Your task to perform on an android device: I want to view my cart so that I can buy it later.
Image 0: 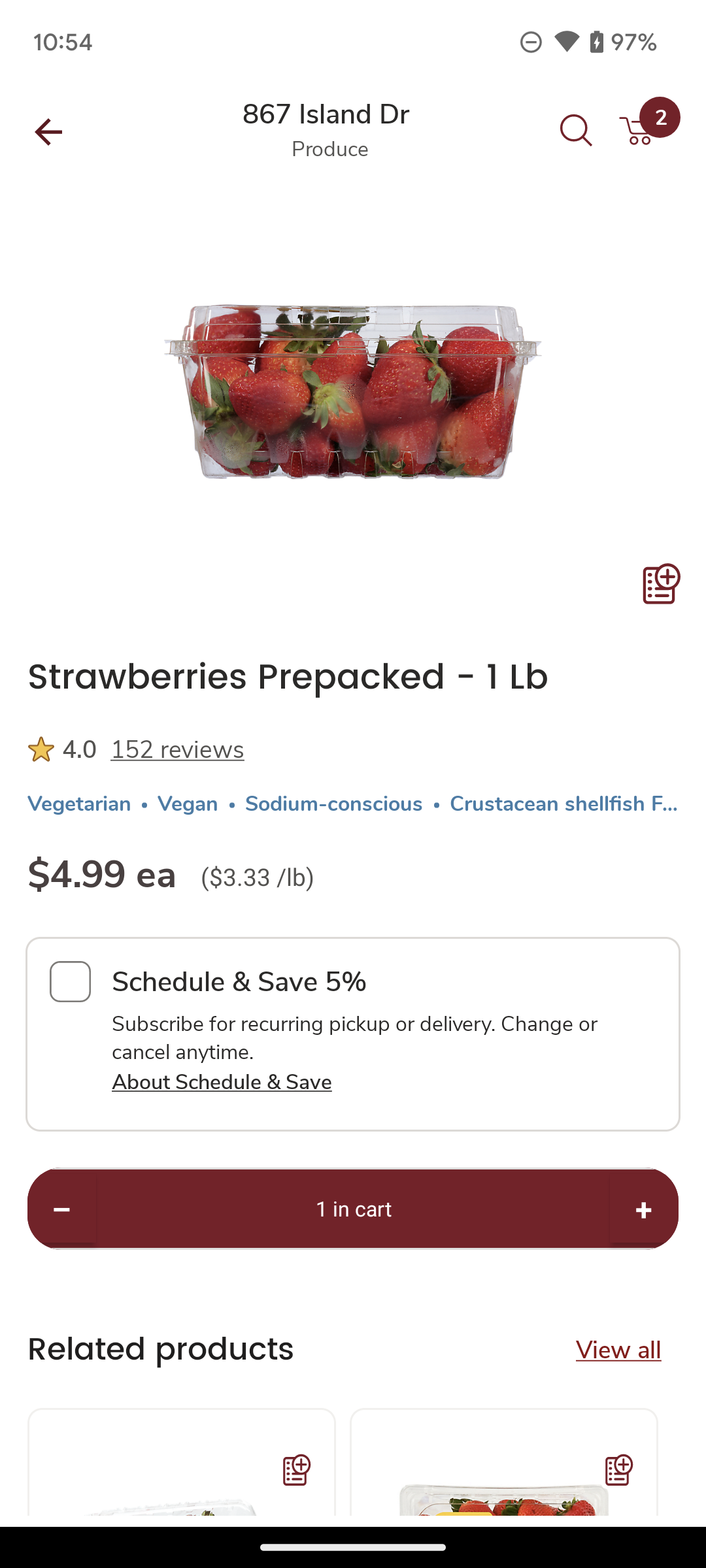
Click on the Cart icon on the top right corner of the screen.
Step 0: click (662, 131)
Image 1: 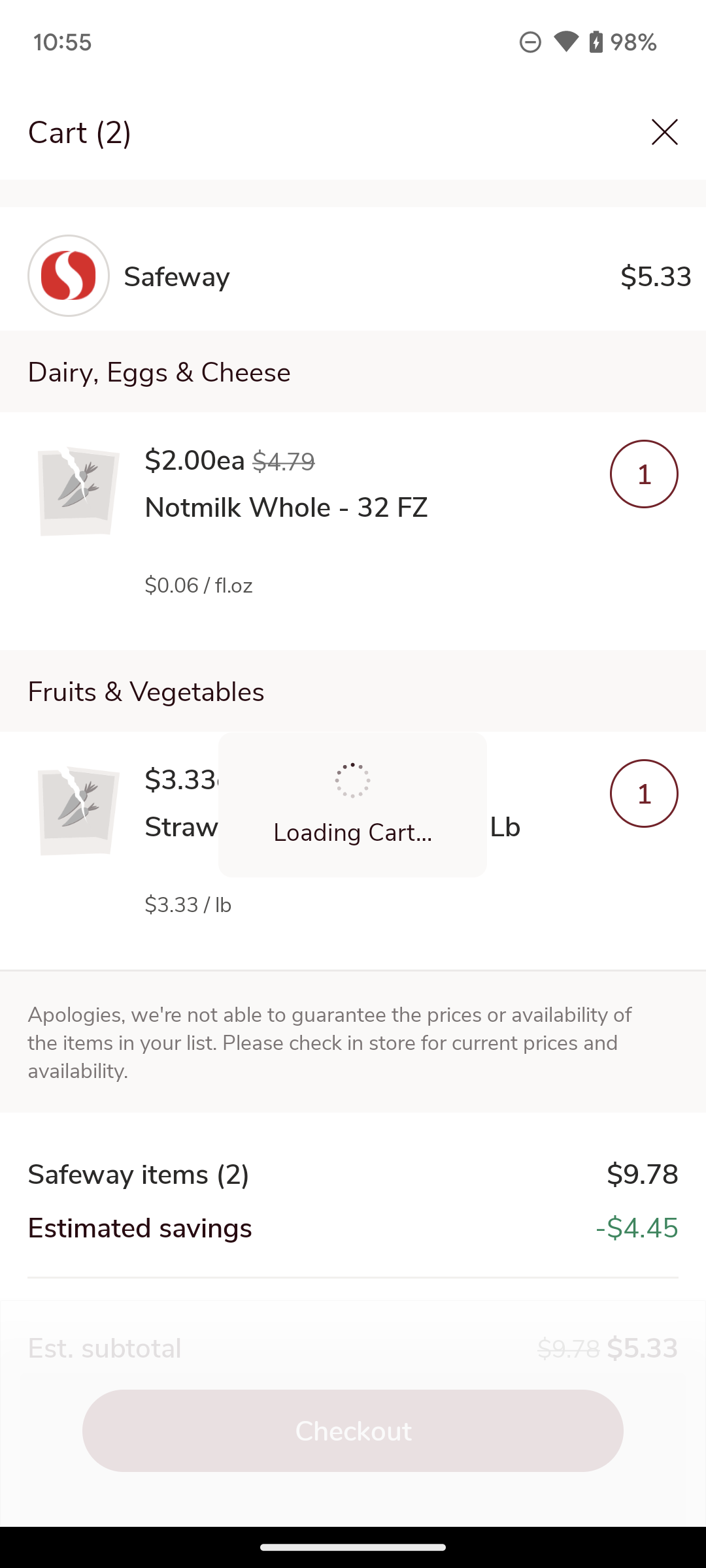
Click on the Cart icon on the top right corner of the screen.
Step 1: wait